Your task to perform on an android device: After doing my workout, I want to delete the timer from the Alarm Clock Xtreme App that I used.
Image 1: 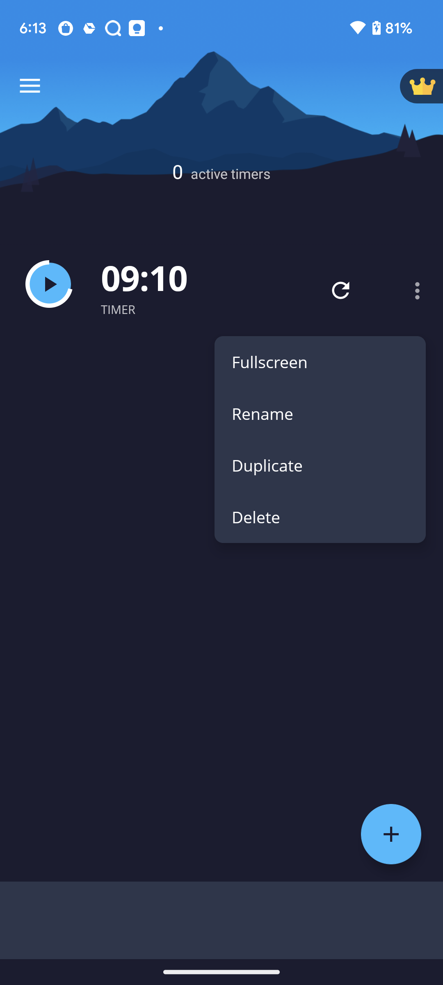
Click on the delete option
Step 1: click (320, 517)